Your task to perform on an android device: Cole asked me about the date and place for school annual function, Reply him by saying that "School Annual Fucntion is on 17th September 2023 at New York School." 
Image 0: 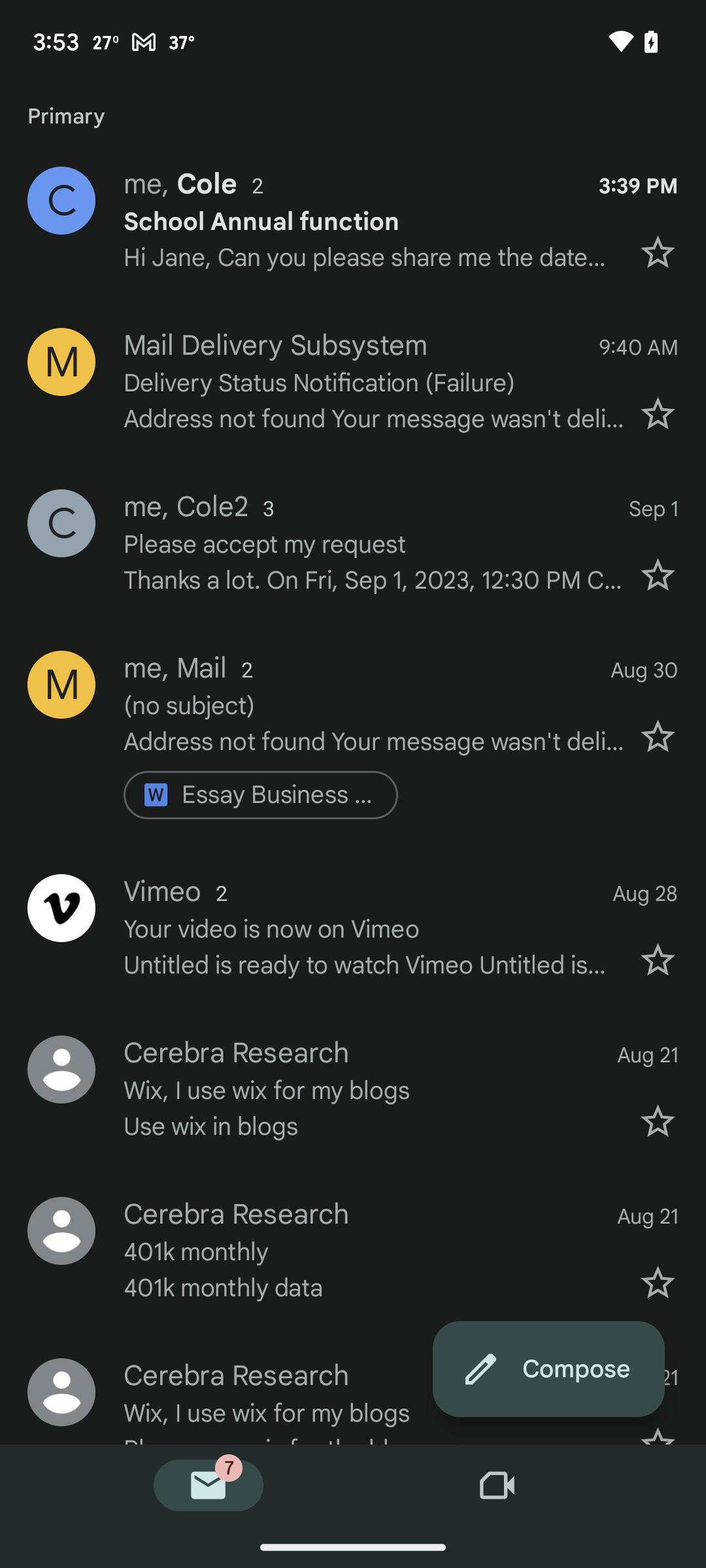
Click on the first mail
Step 0: click (373, 221)
Image 2: 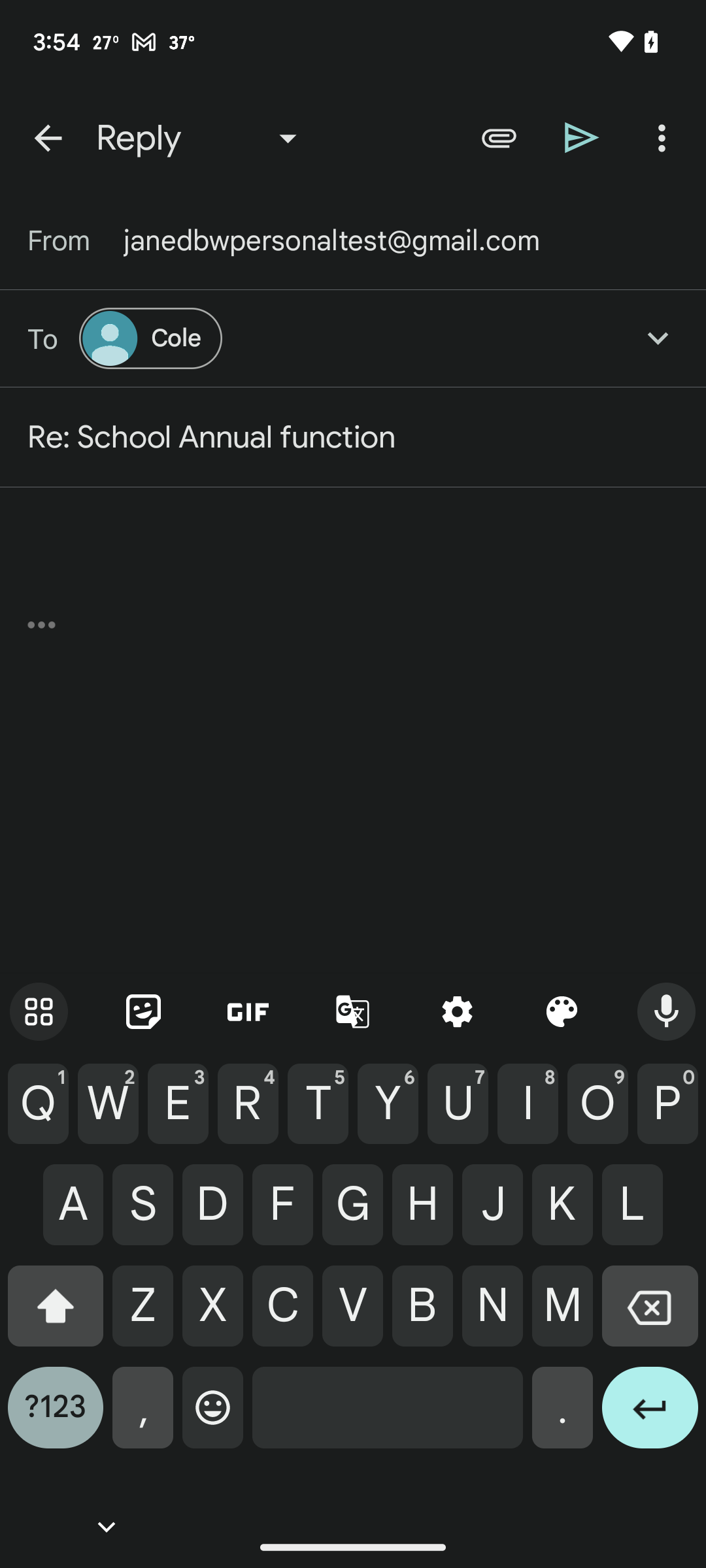
Enter the text "School Annual Fucntion is on 17th September 2023 at New York School."
Step 2: type "The Annual Function is on 17th September 2023 at New York School."
Image 3: 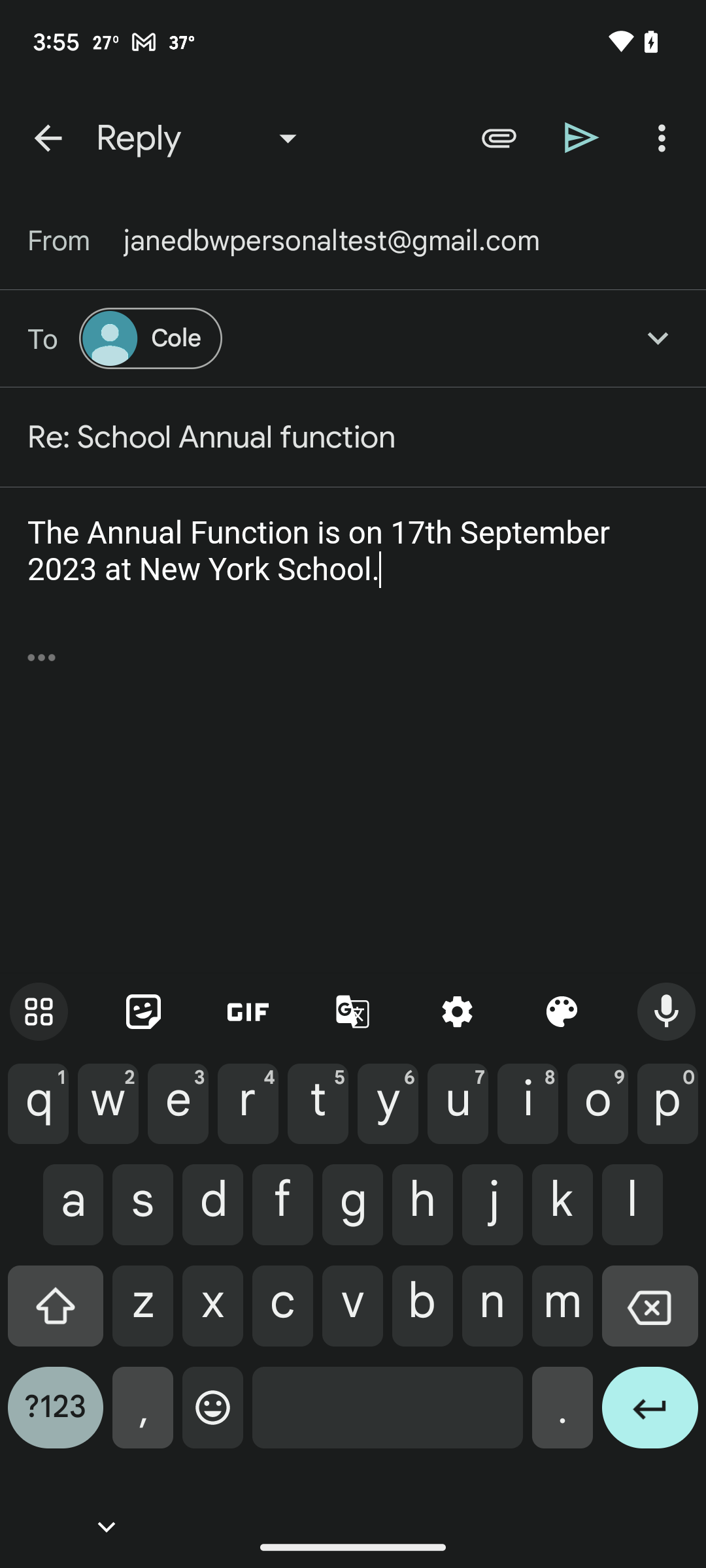
Click on the send icon at the top of the screen
Step 3: click (582, 138)